Your task to perform on an android device: Upload the docx name google-green-computing from device storage to the Docs app.
Image 0: 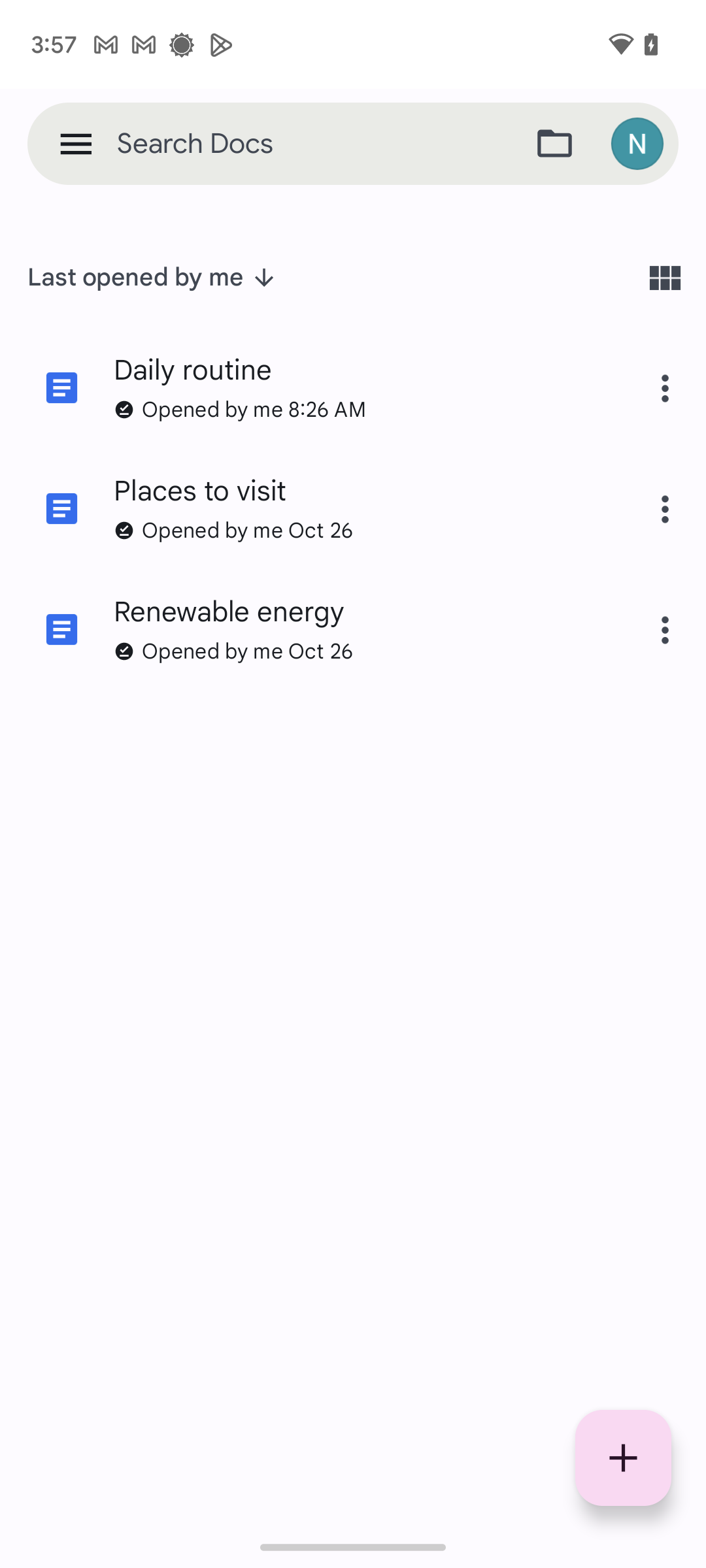
Click on the folder icon at the top-right of the screen.
Step 0: click (554, 143)
Image 1: 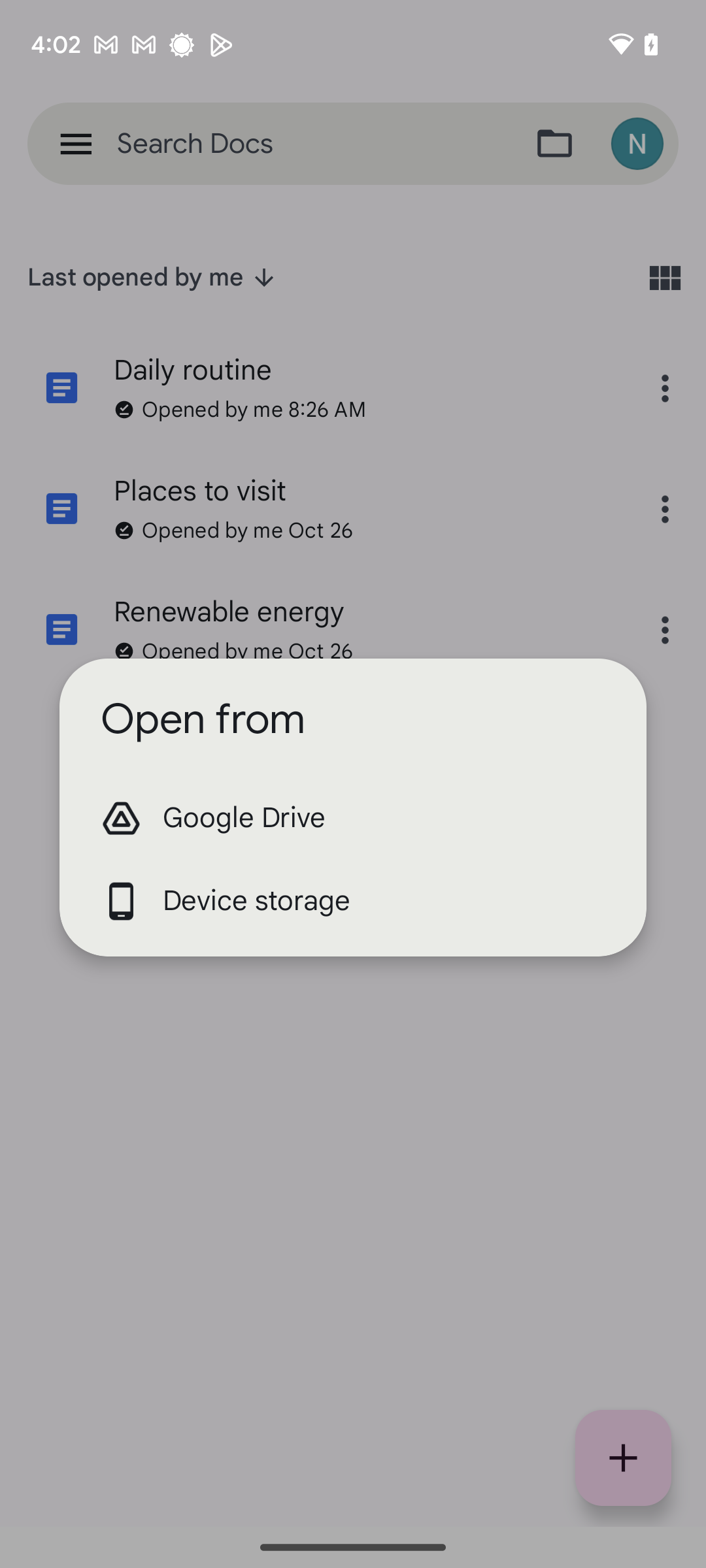
Click on the Device storage.
Step 1: click (353, 901)
Image 2: 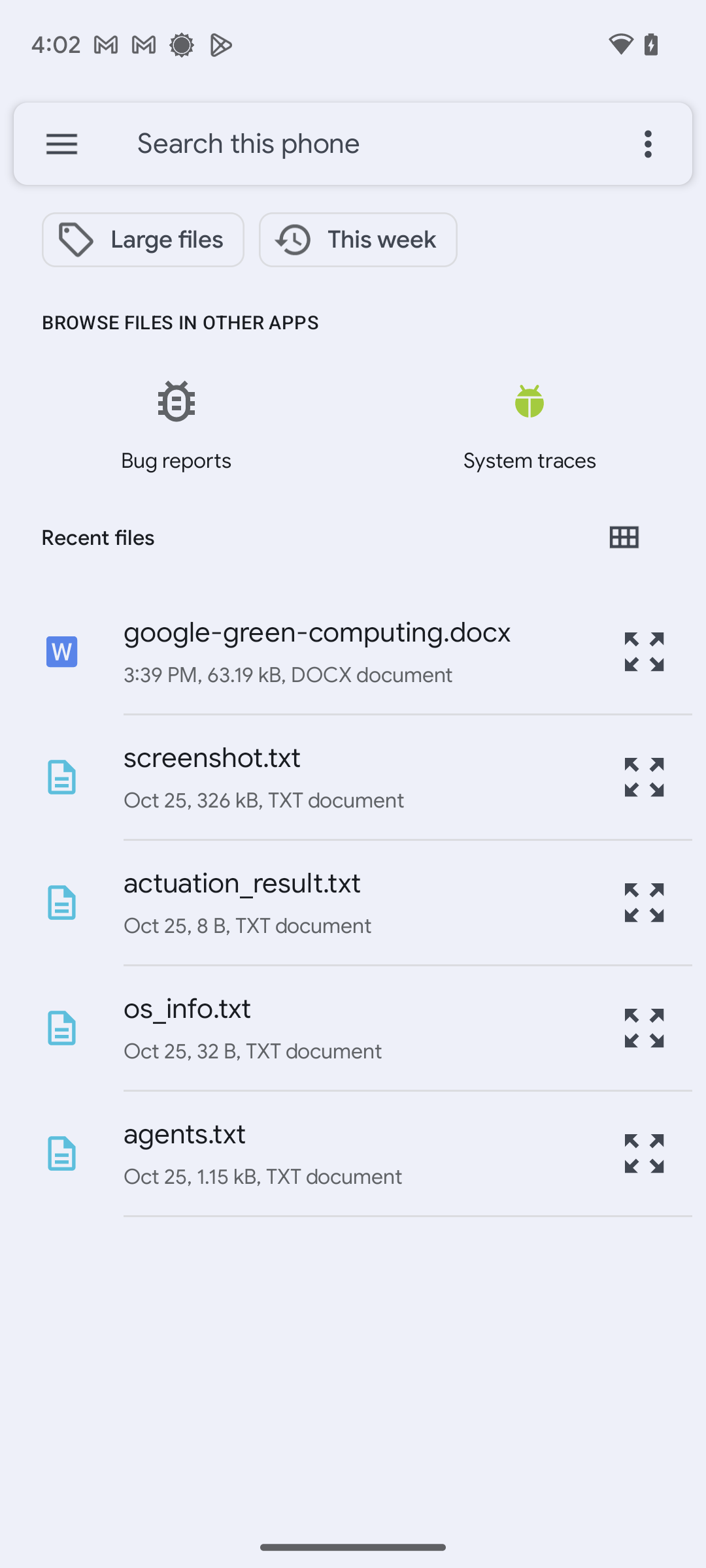
Select the document google-green-computing.
Step 2: click (317, 632)
Image 3: 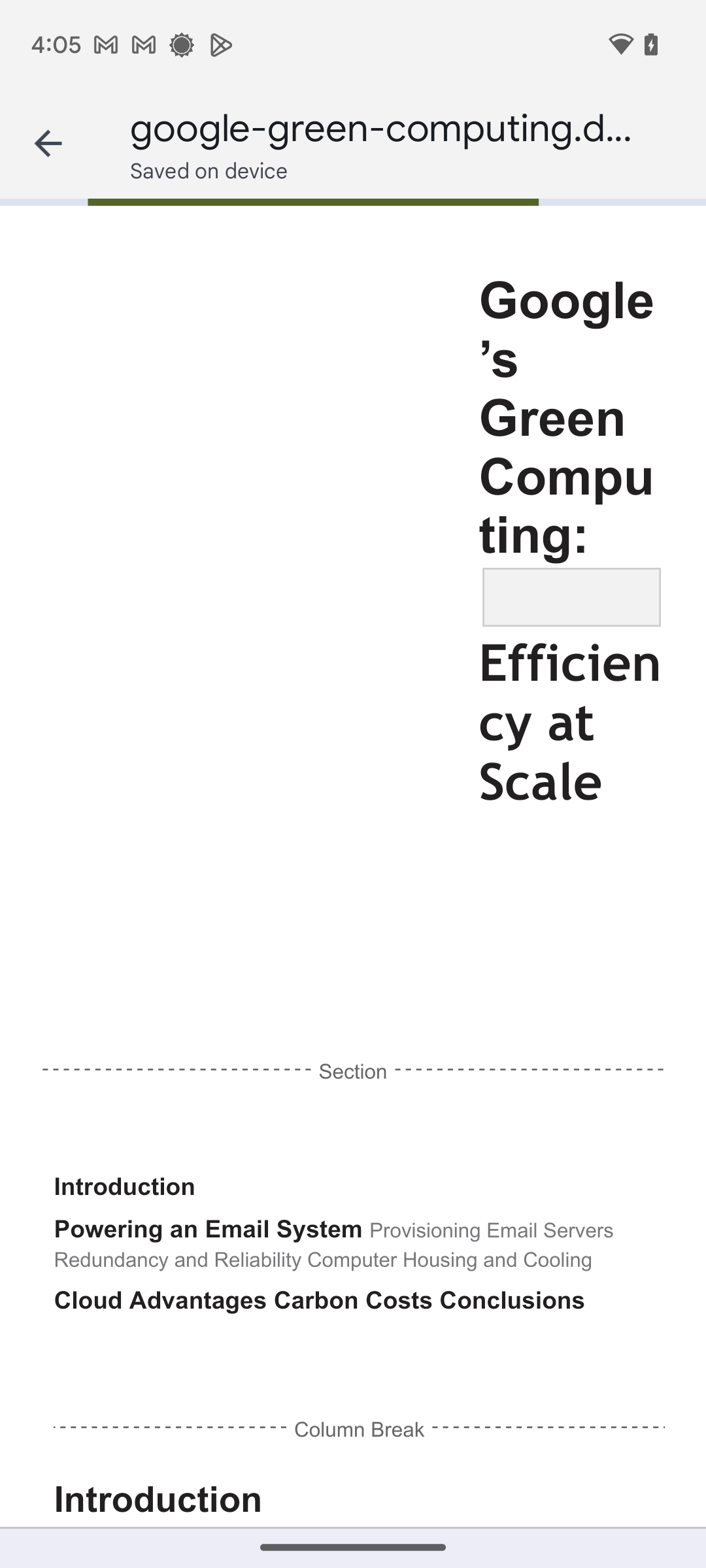
Go back to docs app.
Step 3: press back button
Image 4: 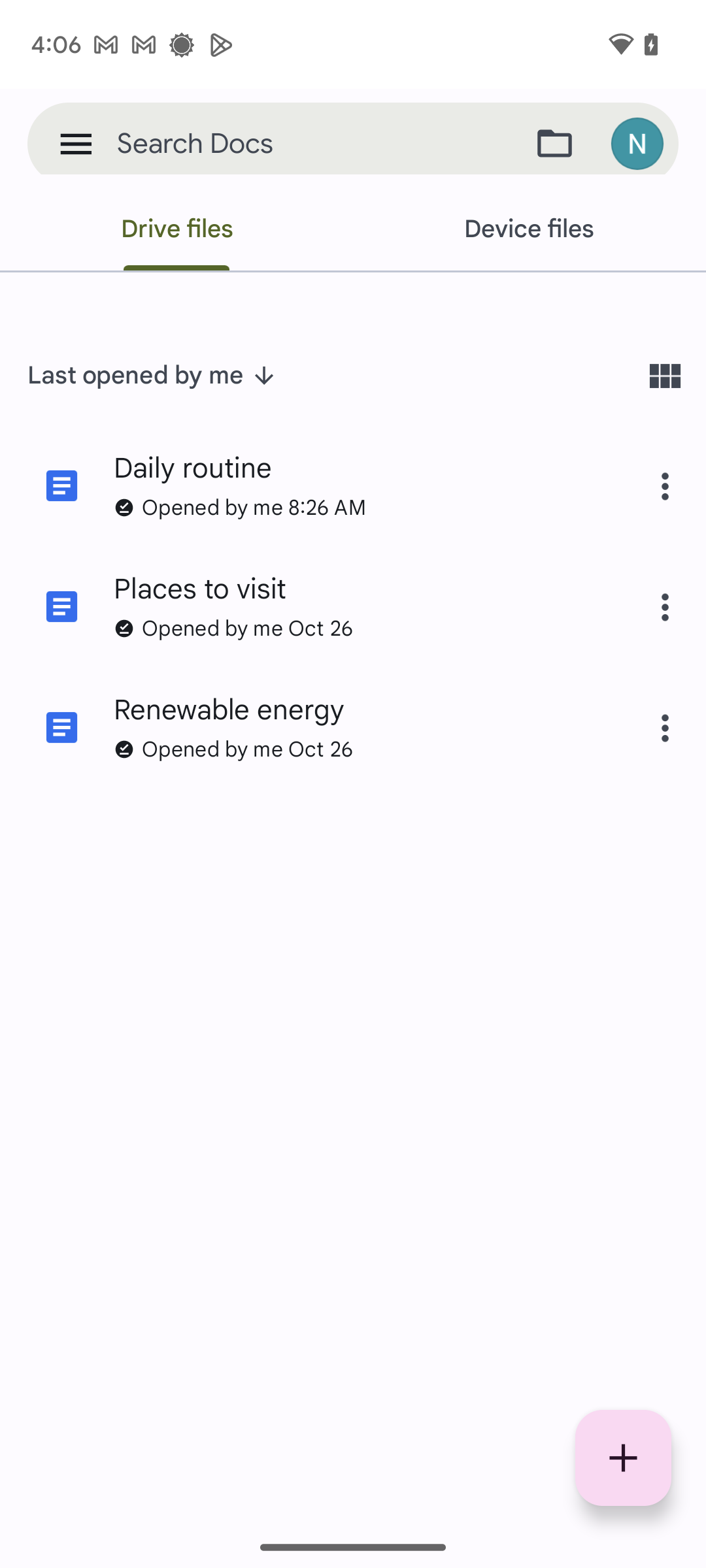
Click on the Device Files tab below the search bar.
Step 4: click (529, 229)